Your task to perform on an android device: Close the current activity and show my progress report
Image 1: 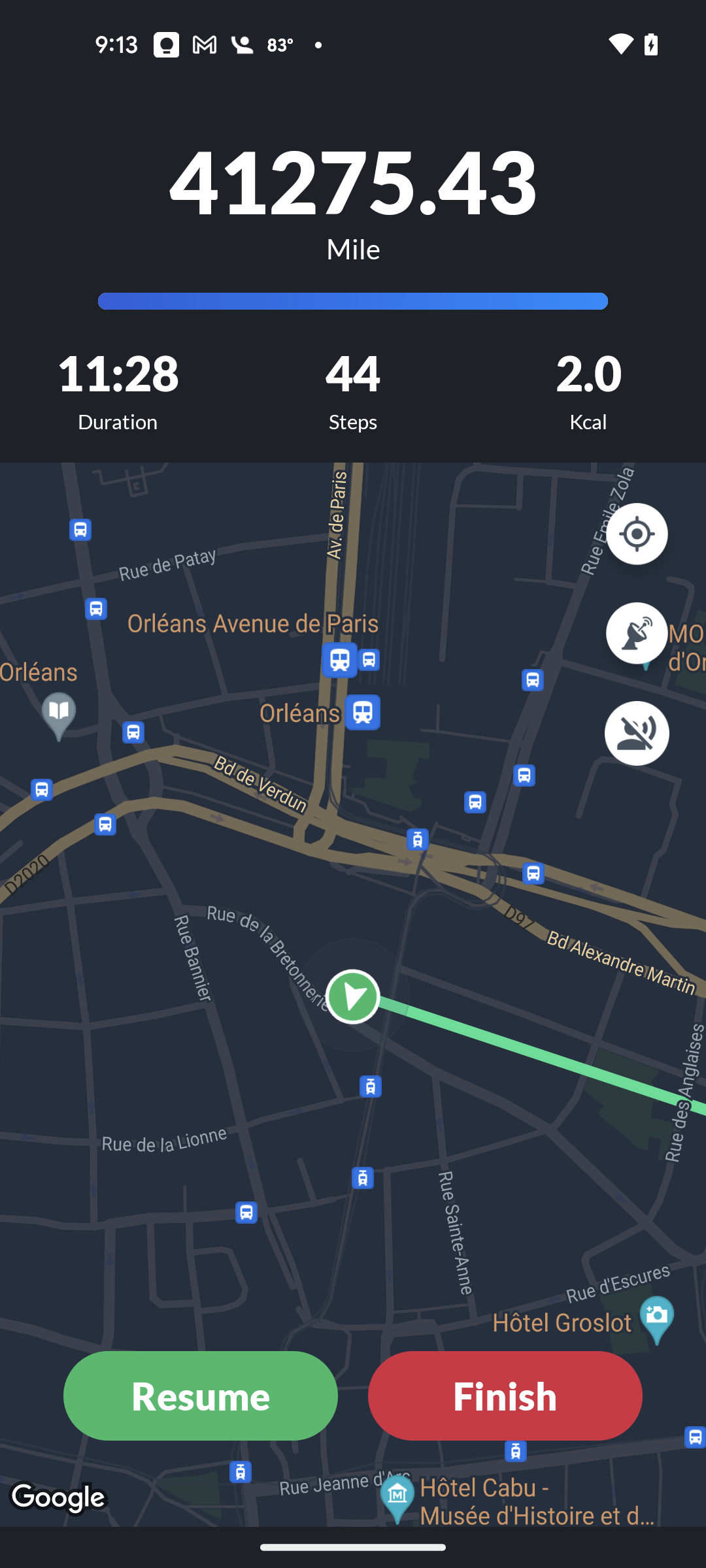
Click on the Finish button at the bottom right of the screen
Step 1: click (505, 1396)